Your task to perform on an android device: Start the  first step right now so that i will continue working out everyday. 
Image 1: 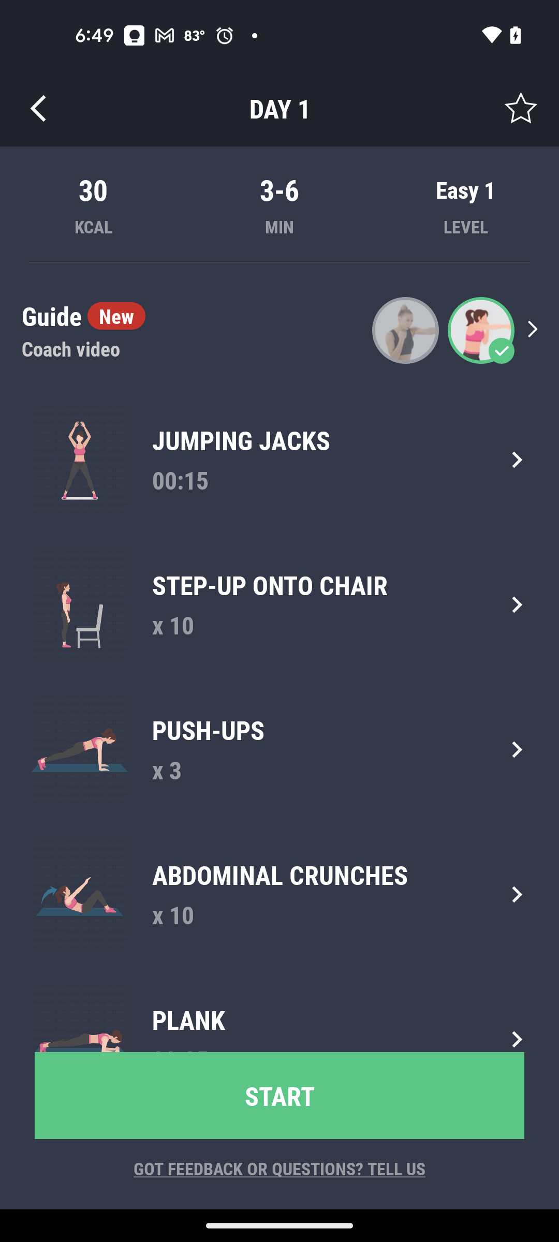
Click on the START button at the bottom of the screen
Step 1: click (279, 1096)